Your task to perform on an android device: I want to listen to some sleep sounds on the Idanim app because I've been working lately on my job as a Junior Data Analyst.
Image 0: 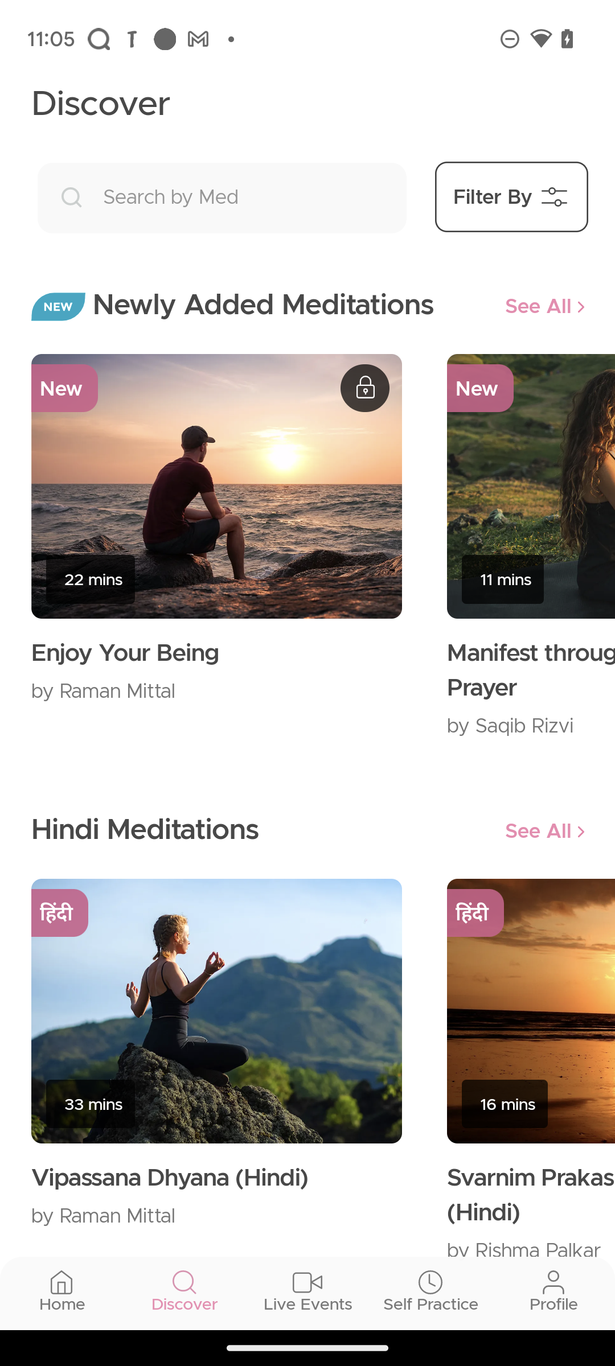
Swipe up to view more options.
Step 0: scroll down
Image 2: 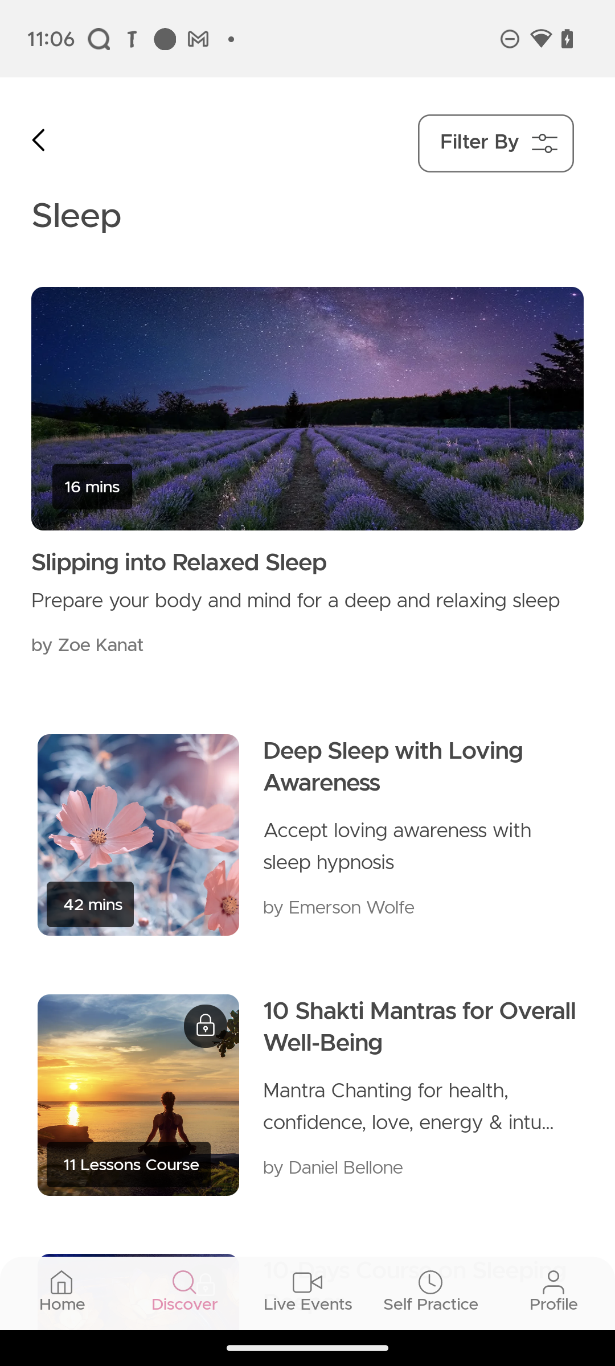
Click on the first suggestion.
Step 2: click (410, 846)
Image 3: 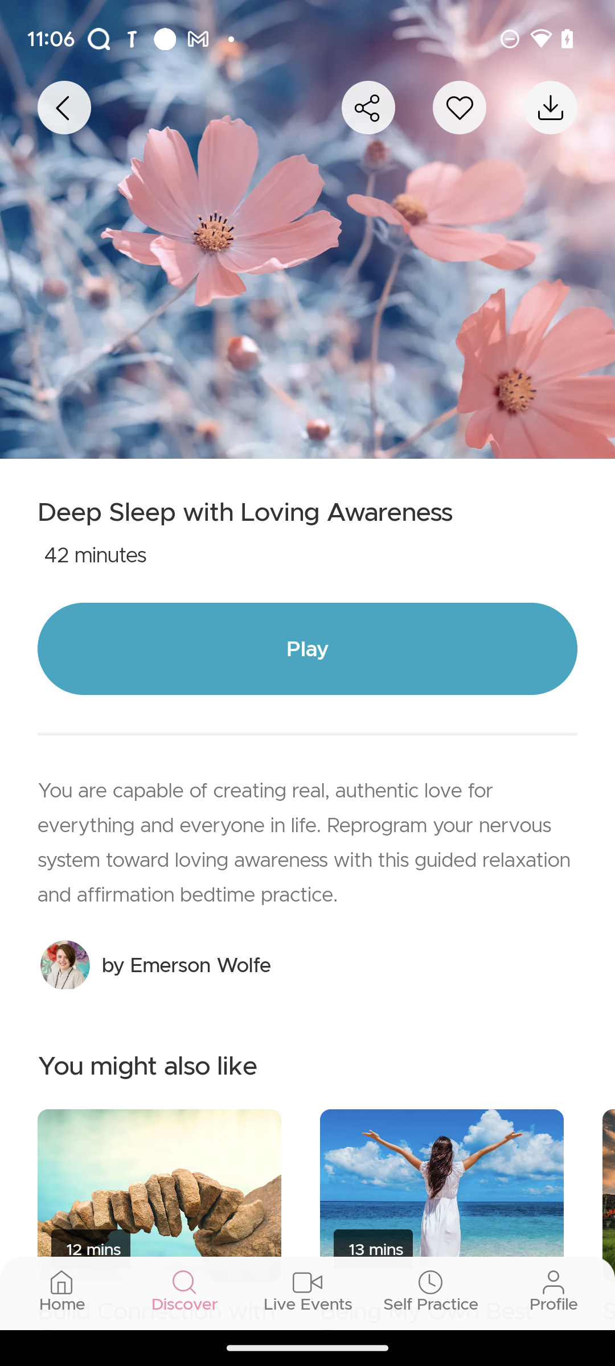
Click on the play button.
Step 3: click (307, 649)
Image 4: 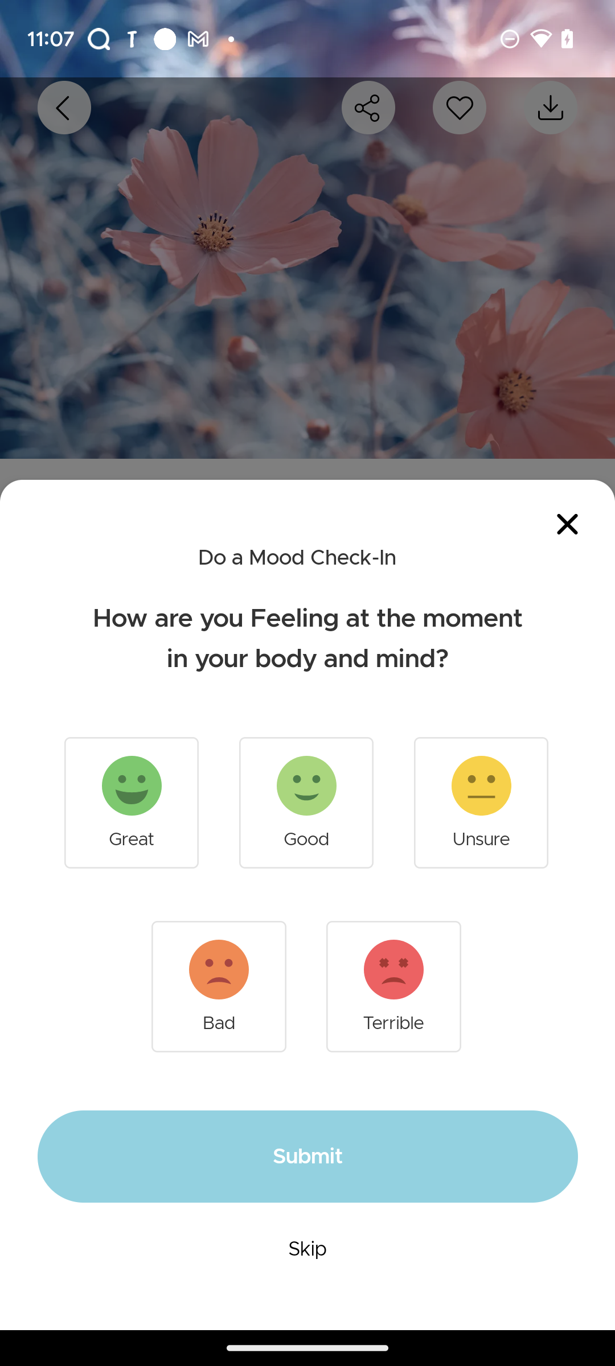
Click on the Unsure button.
Step 4: click (481, 785)
Image 5: 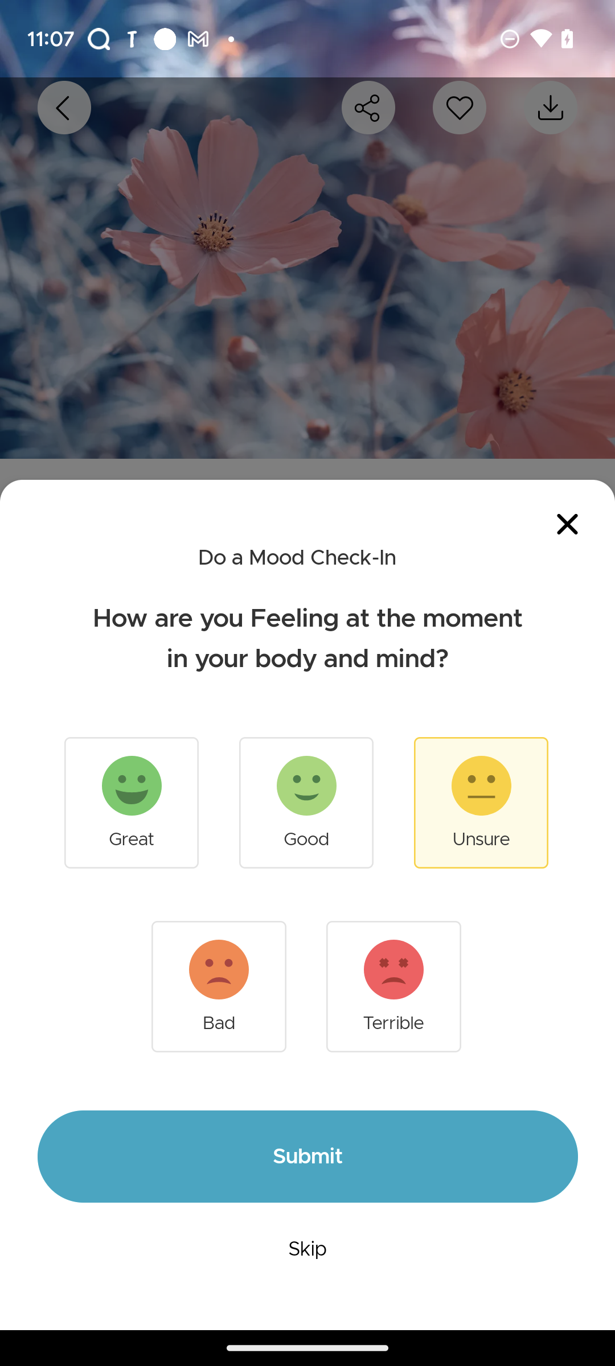
Click on the Submit button.
Step 5: click (307, 1157)
Image 6: 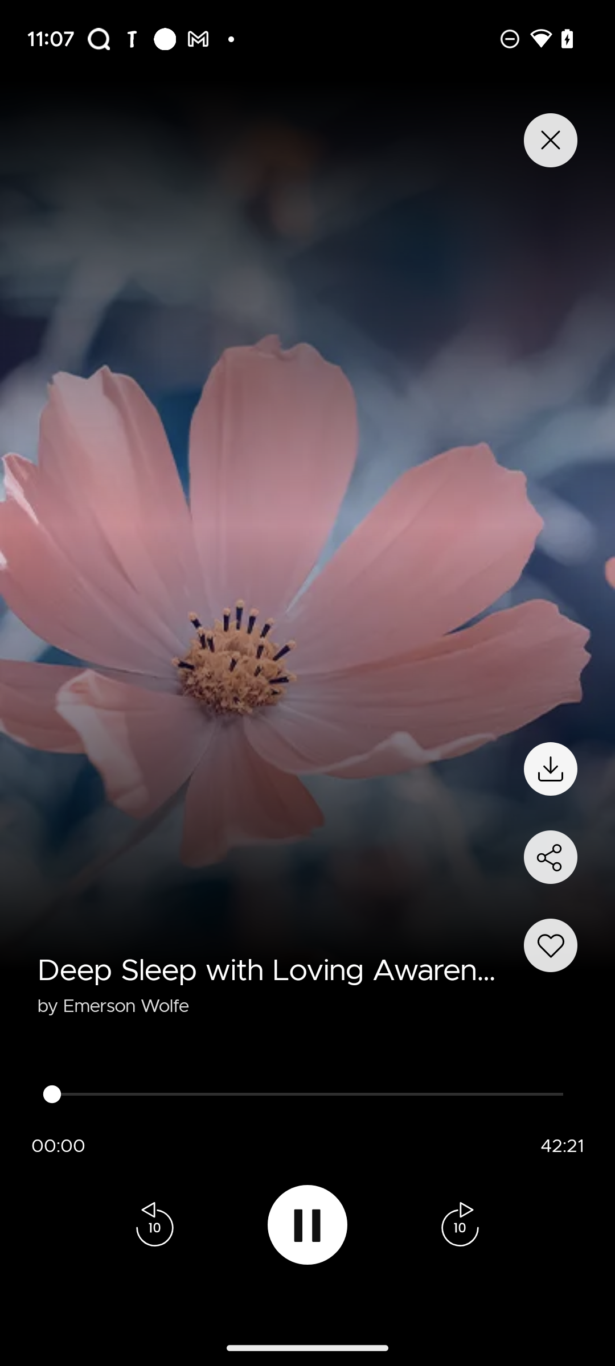
Click on the Submit button.
Step 6: wait